Your task to perform on an android device: Open the Adobe Acrobat Reader app and add hello text to the welcome pdf 
Image 0: 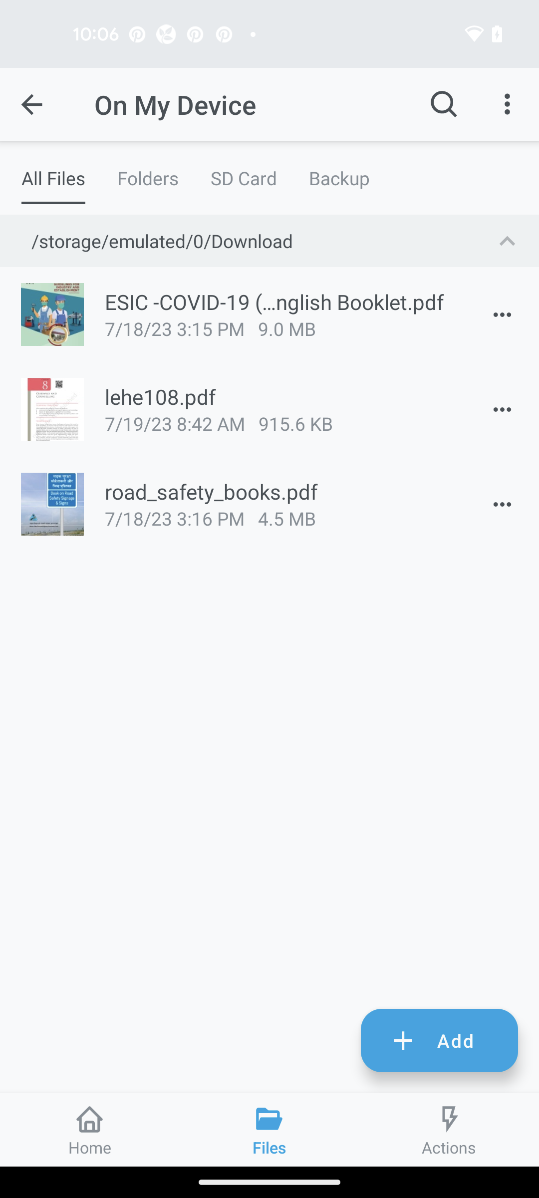
Open Adobe Acrobat Reader app
Step 0: open app "Adobe Acrobat"
Image 2: 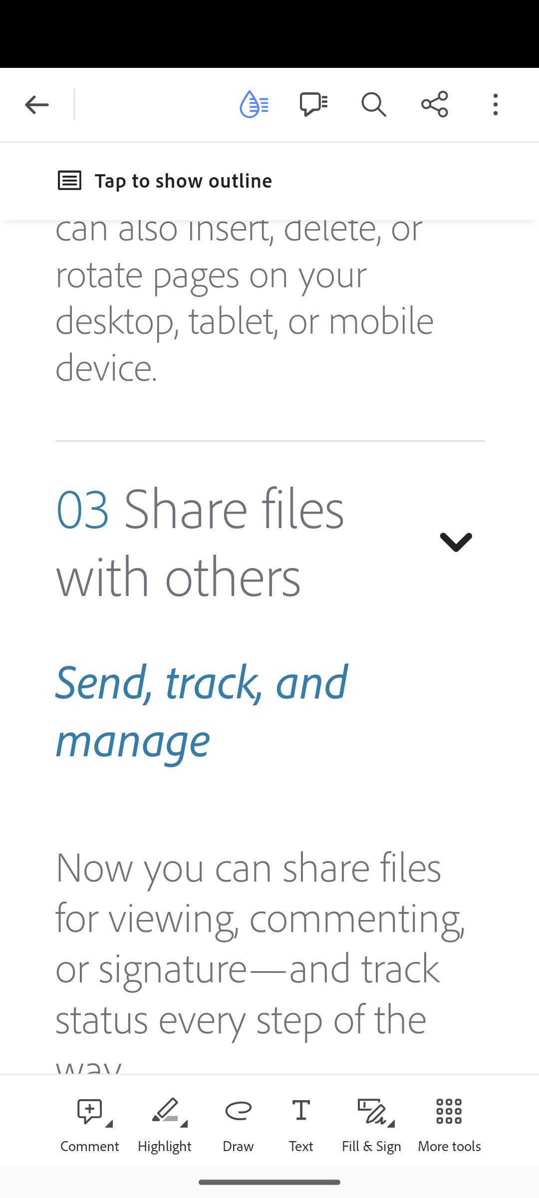
click on text icon
Step 2: click (301, 1121)
Image 3: 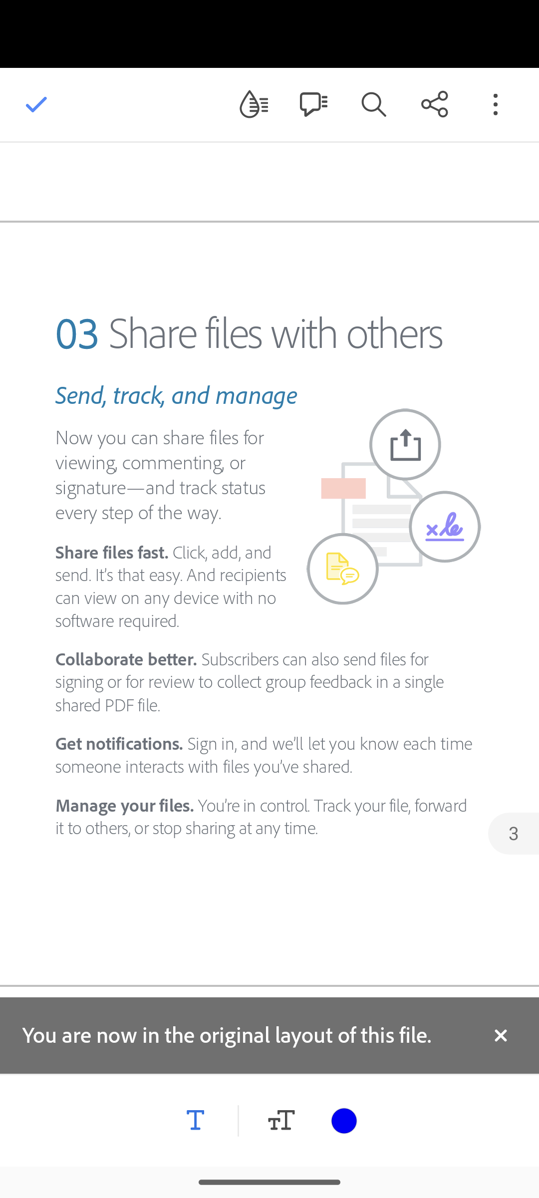
click on screen to add text
Step 3: click (167, 705)
Image 4: 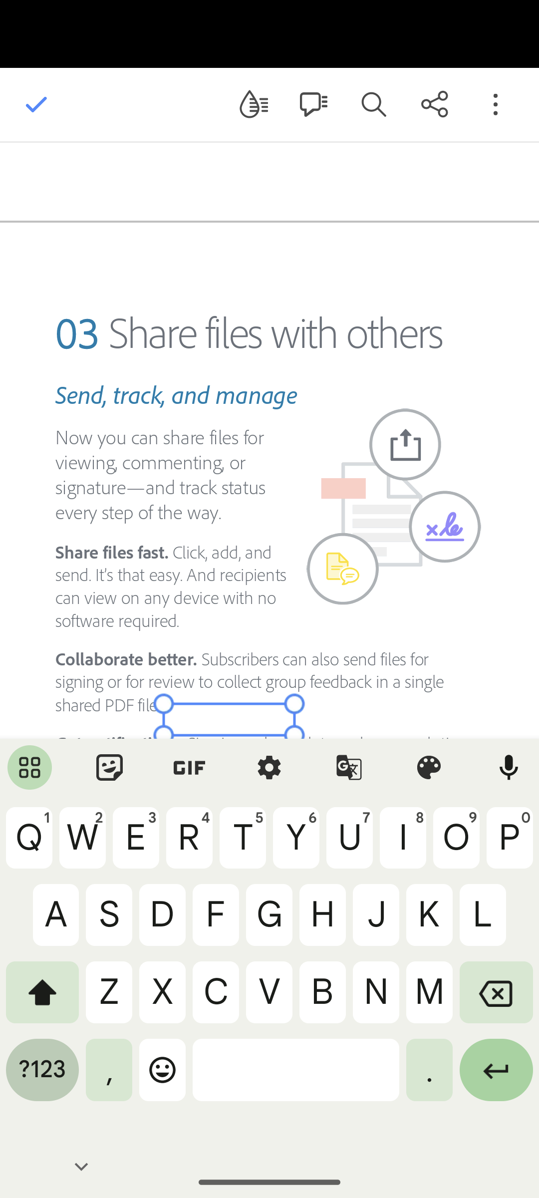
enter hello text
Step 4: type "hello"
Image 5: 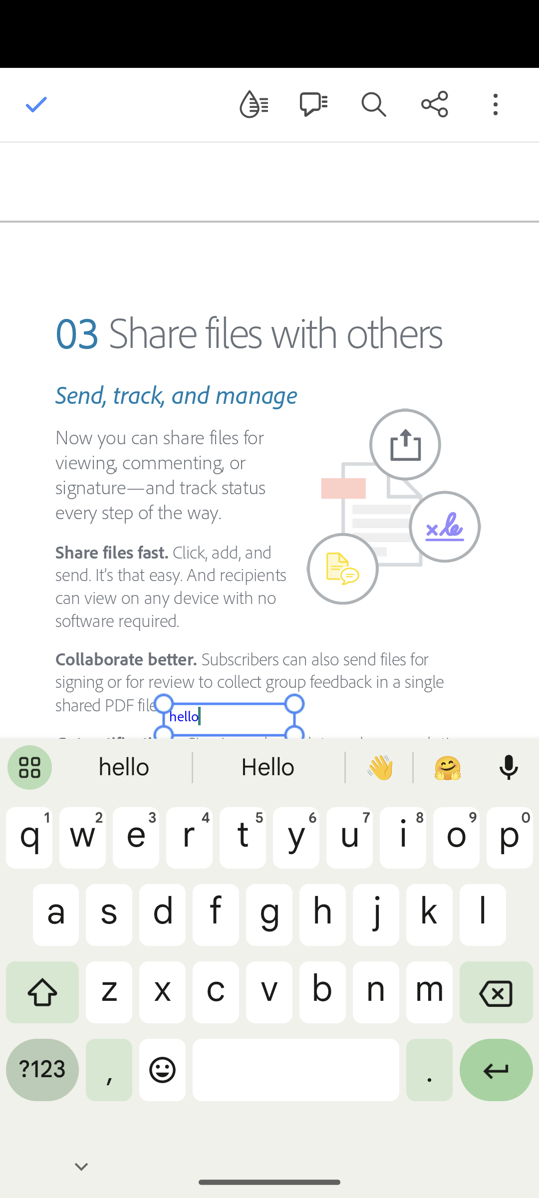
click on tick icon on the top
Step 5: click (36, 104)
Image 6: 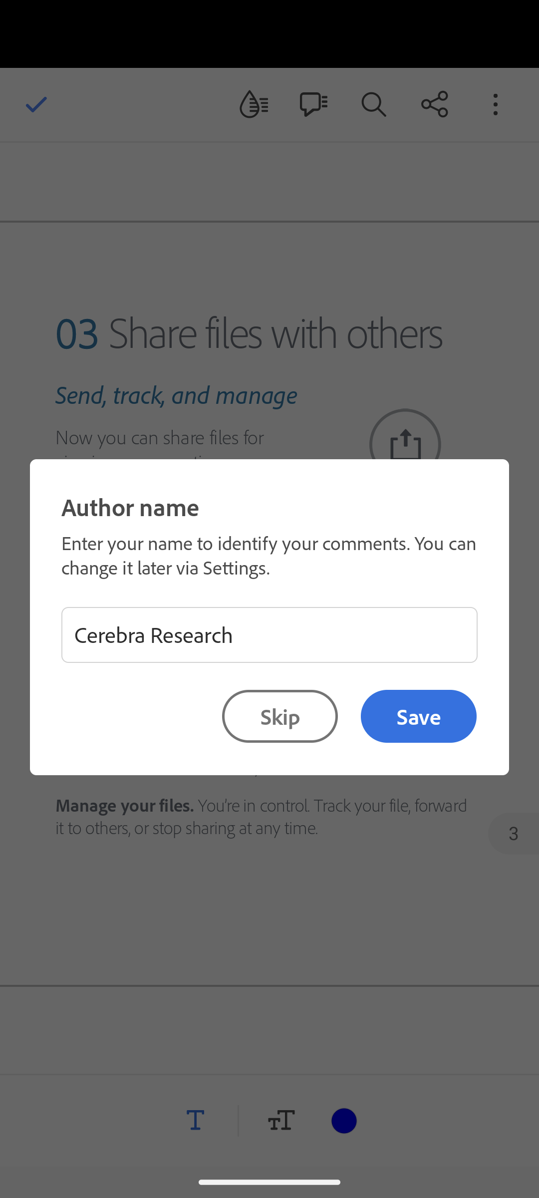
click on save
Step 6: click (419, 716)